Your task to perform on an android device: Open Woodenstreet app, Read the review of Henry 3 Seater Sofa
Image 0: 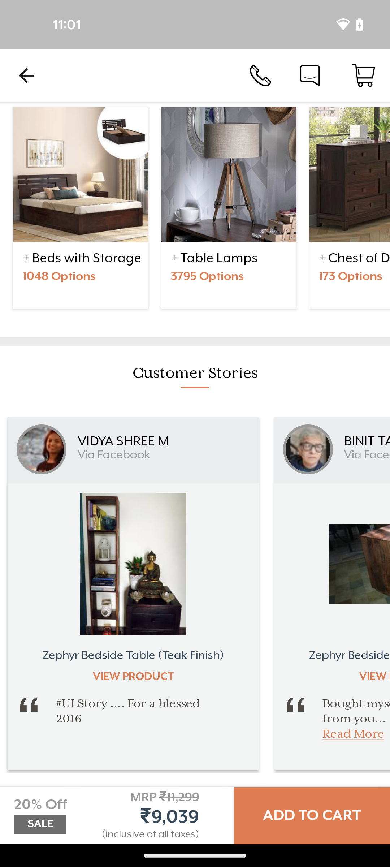
Open Woodenstreet app
Step 0: open app "woodenstreet"
Image 1: 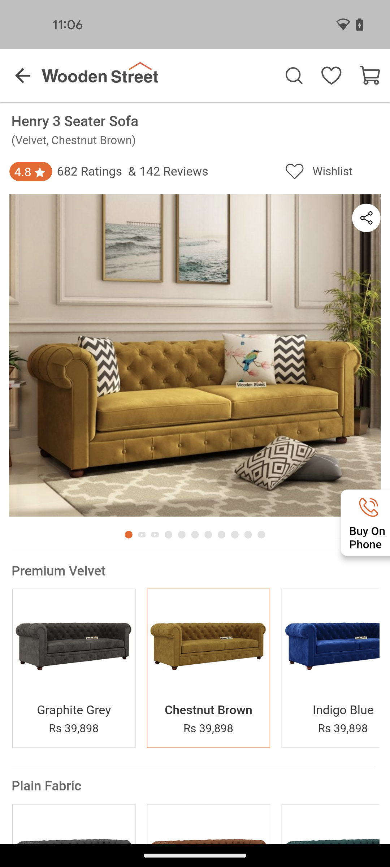
Scroll down to view review section
Step 1: scroll down
Image 2: 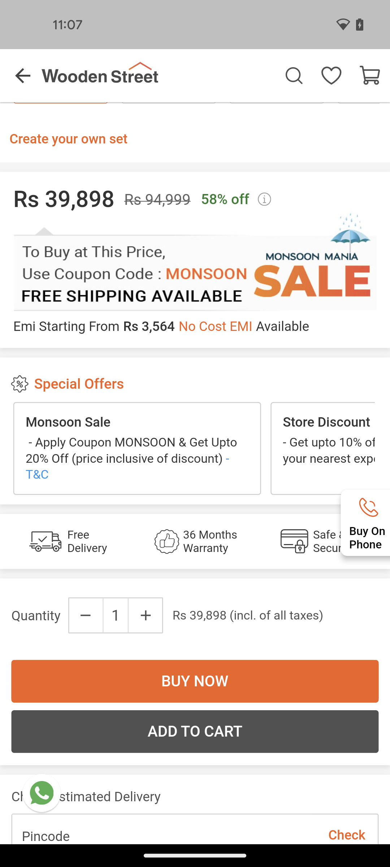
Scroll down to view review section
Step 2: scroll down
Image 3: 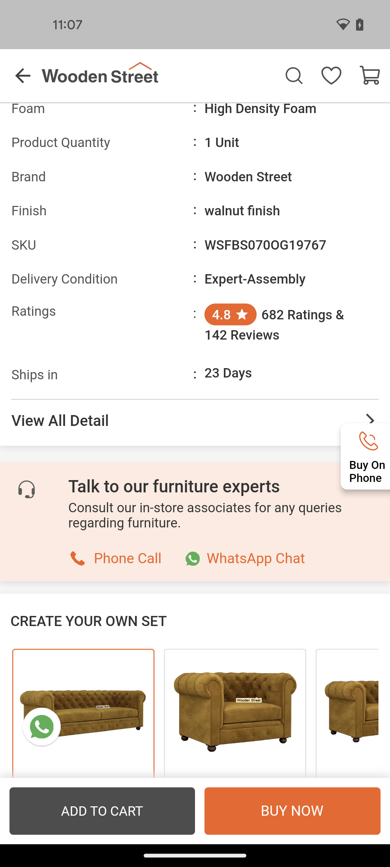
Scroll down to view review section
Step 3: scroll down
Image 4: 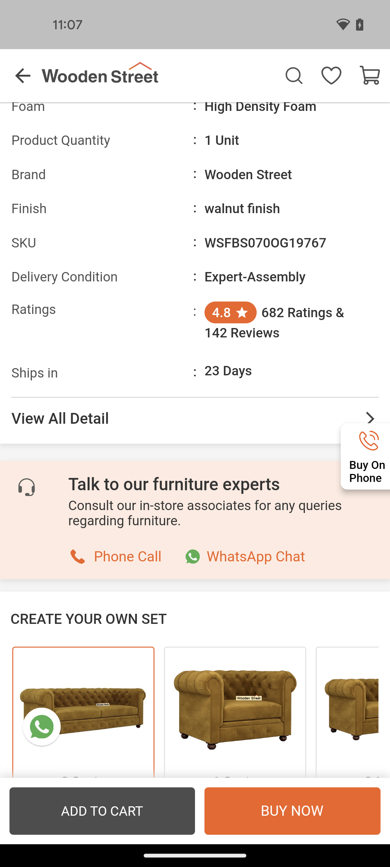
Scroll down to view review section
Step 4: scroll down
Image 5: 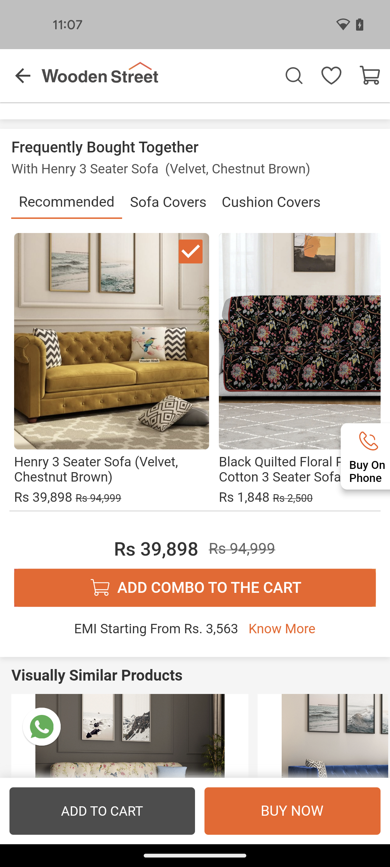
Scroll down to view review section
Step 5: scroll down
Image 6: 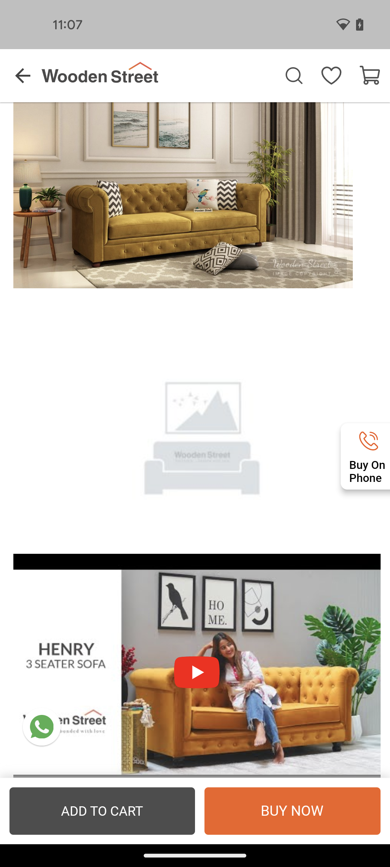
Scroll down to view review section
Step 6: scroll down
Image 7: 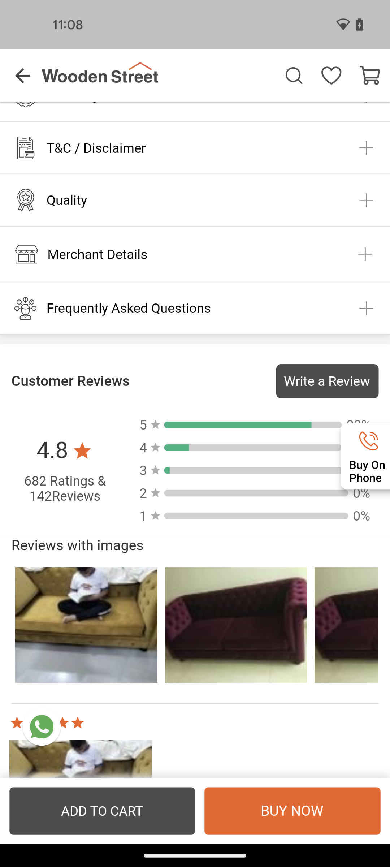
Scroll down to view review section
Step 7: scroll down